Your task to perform on an android device: To get a hard copy of the Maria Rossi Document, I would want to print it from the Microsoft365(Office) app.
Image 0: 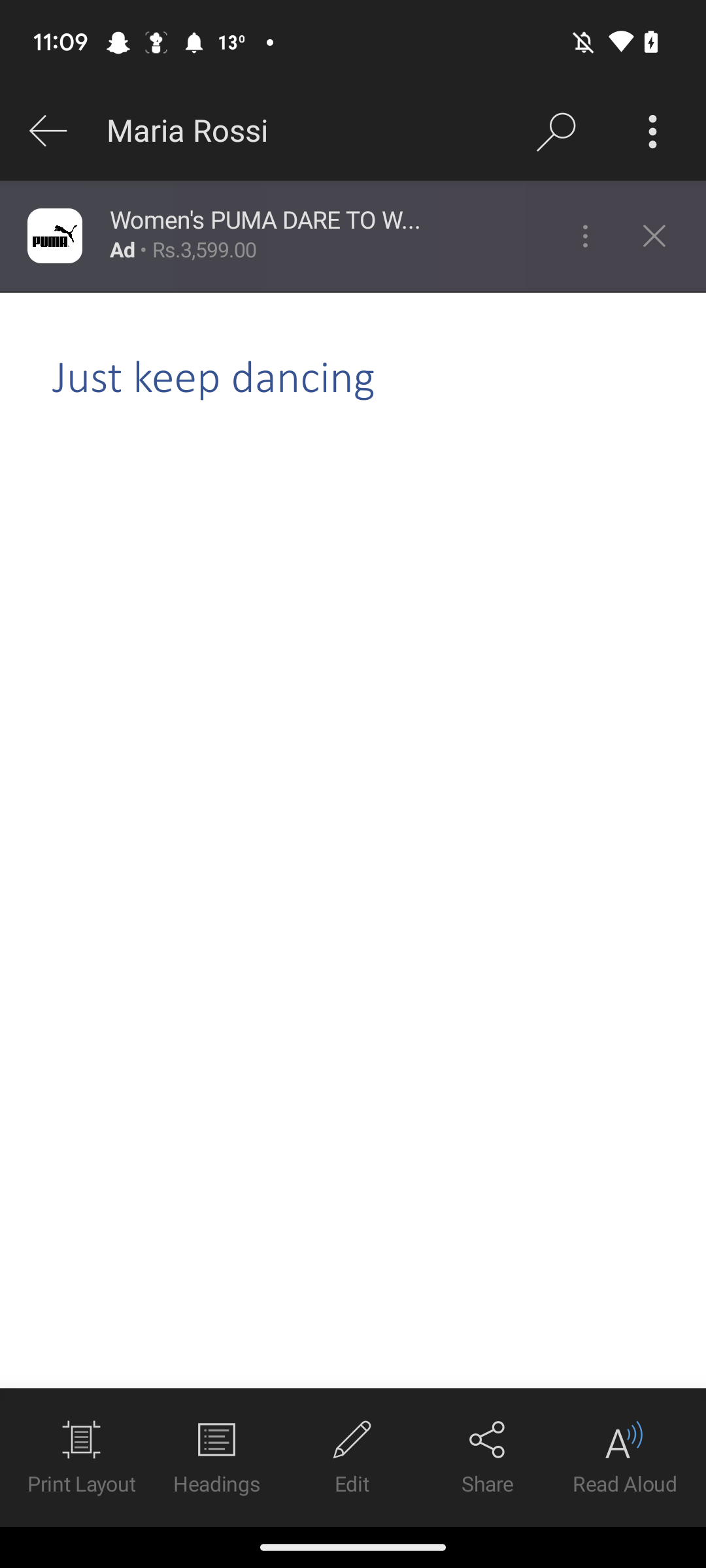
Click on three dot
Step 0: click (652, 131)
Image 1: 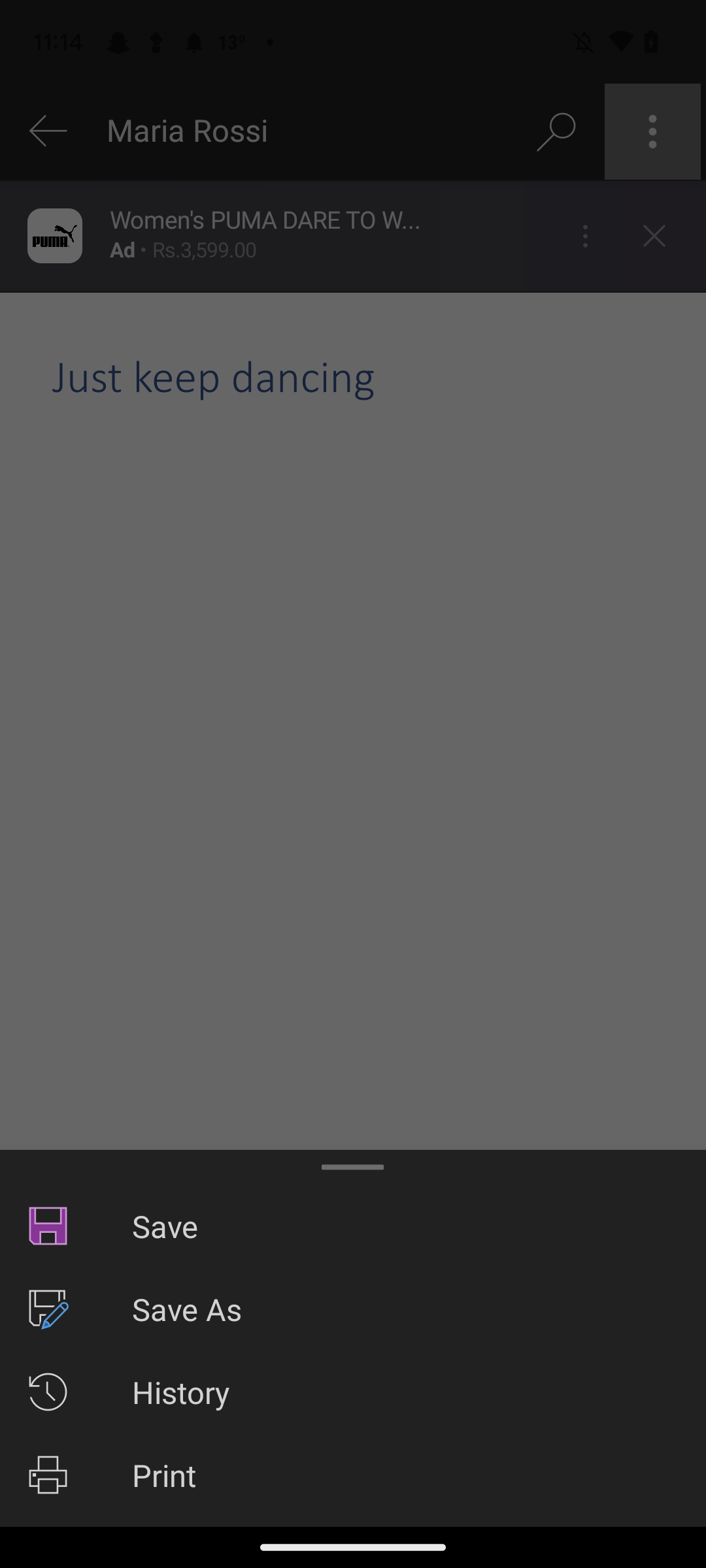
Click on print option
Step 1: click (353, 1475)
Image 2: 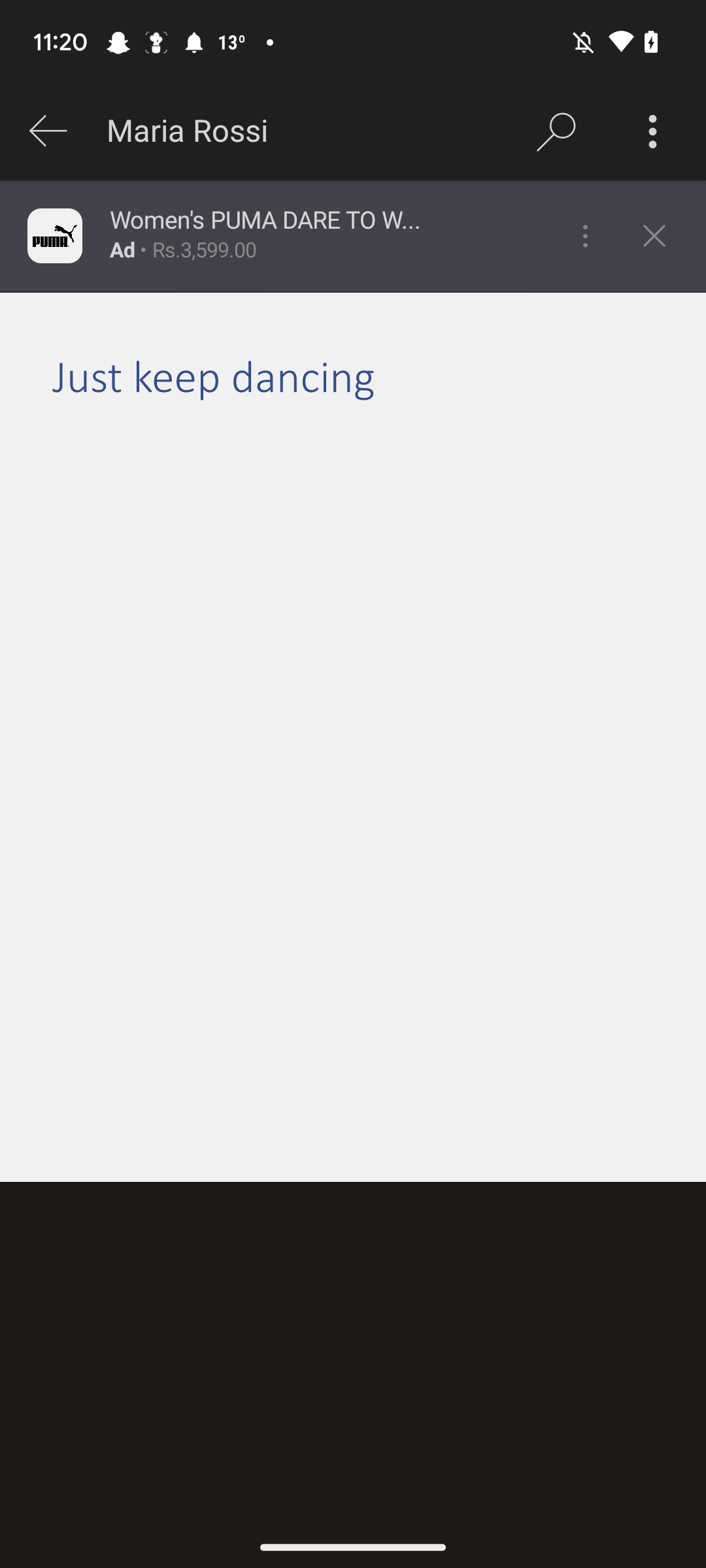
Click on print option
Step 2: wait